Your task to perform on an android device: In the OLX India app contact the seller .
Image 0: 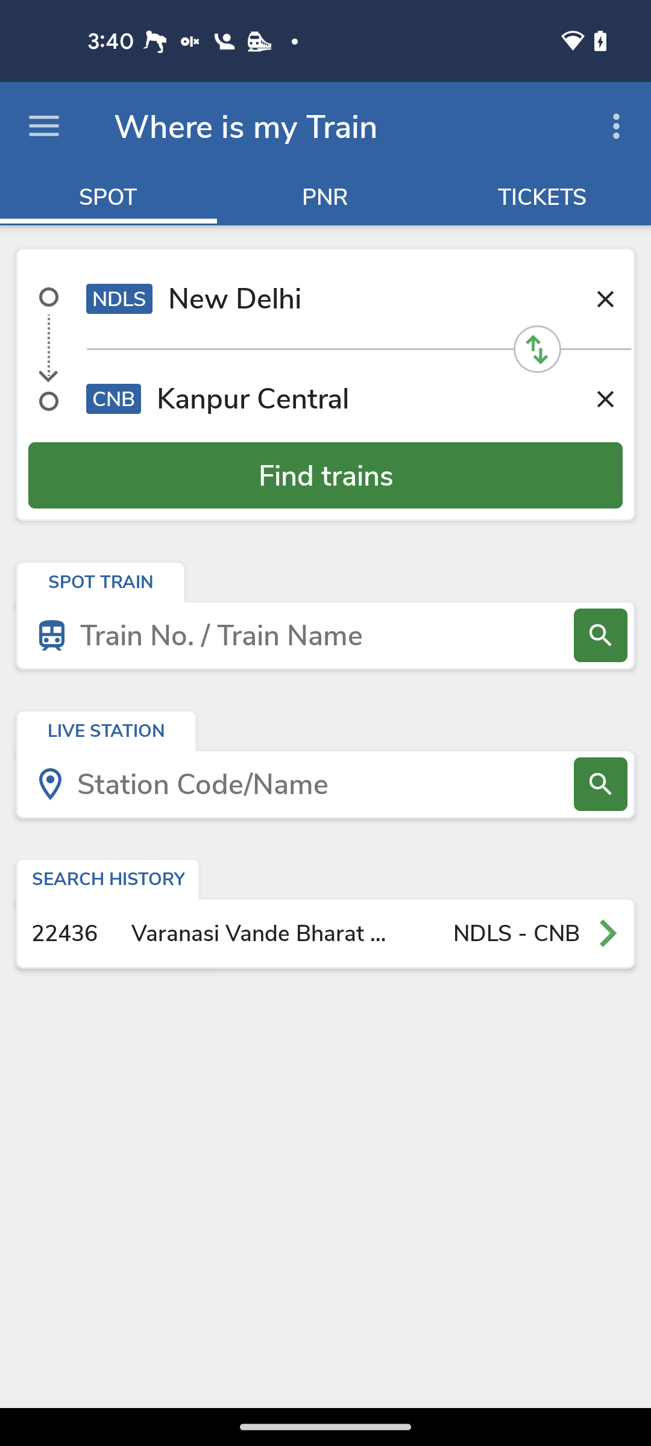
Open OLX India app
Step 0: open app "OLX India"
Image 1: 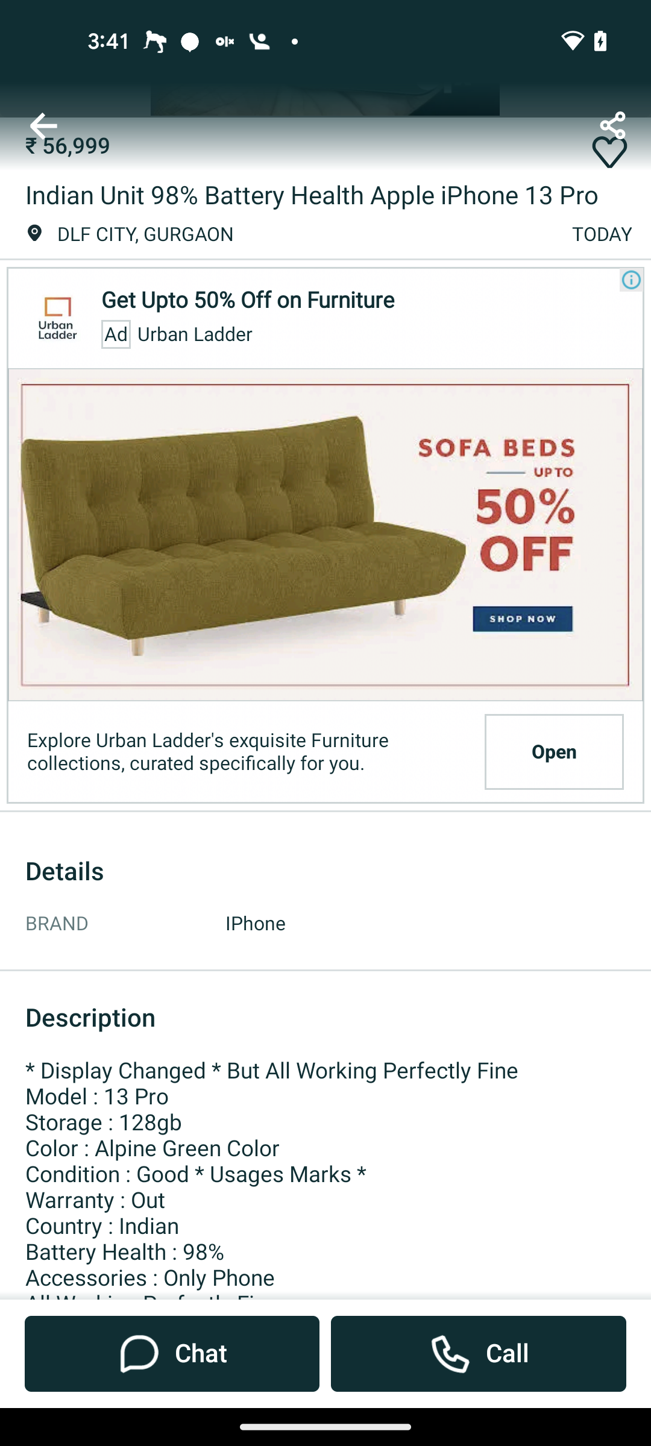
Click on Chat button at the bottom left corner
Step 1: click (172, 1354)
Image 2: 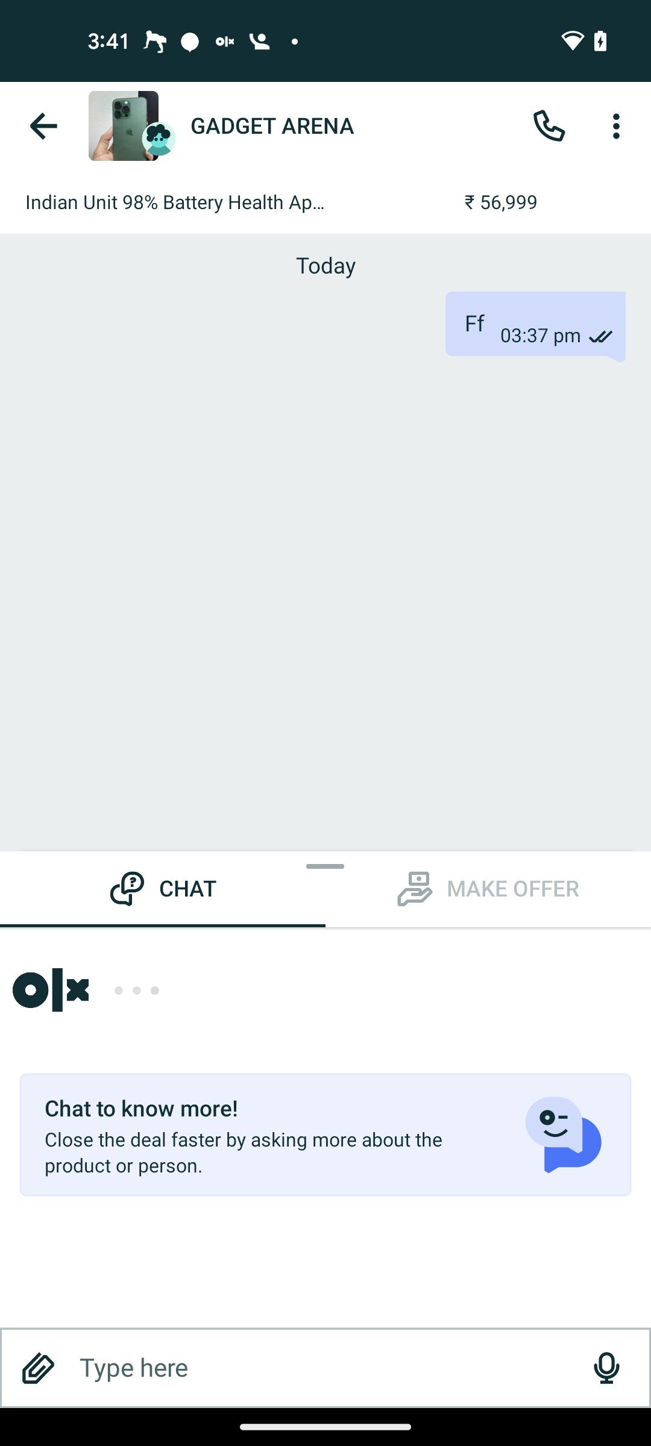
Click on the Chat box at the bottom of the screen
Step 2: click (321, 1368)
Image 3: 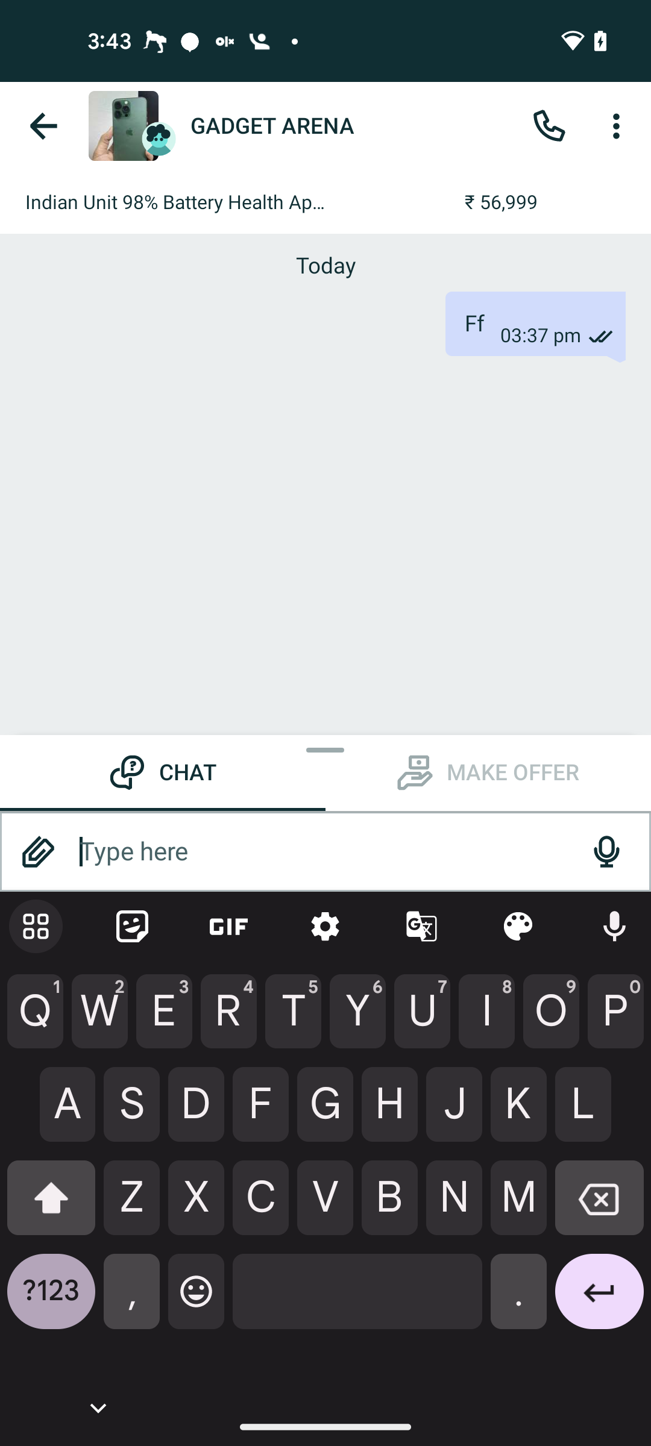
Type querry
Step 3: type "querry"
Image 4: 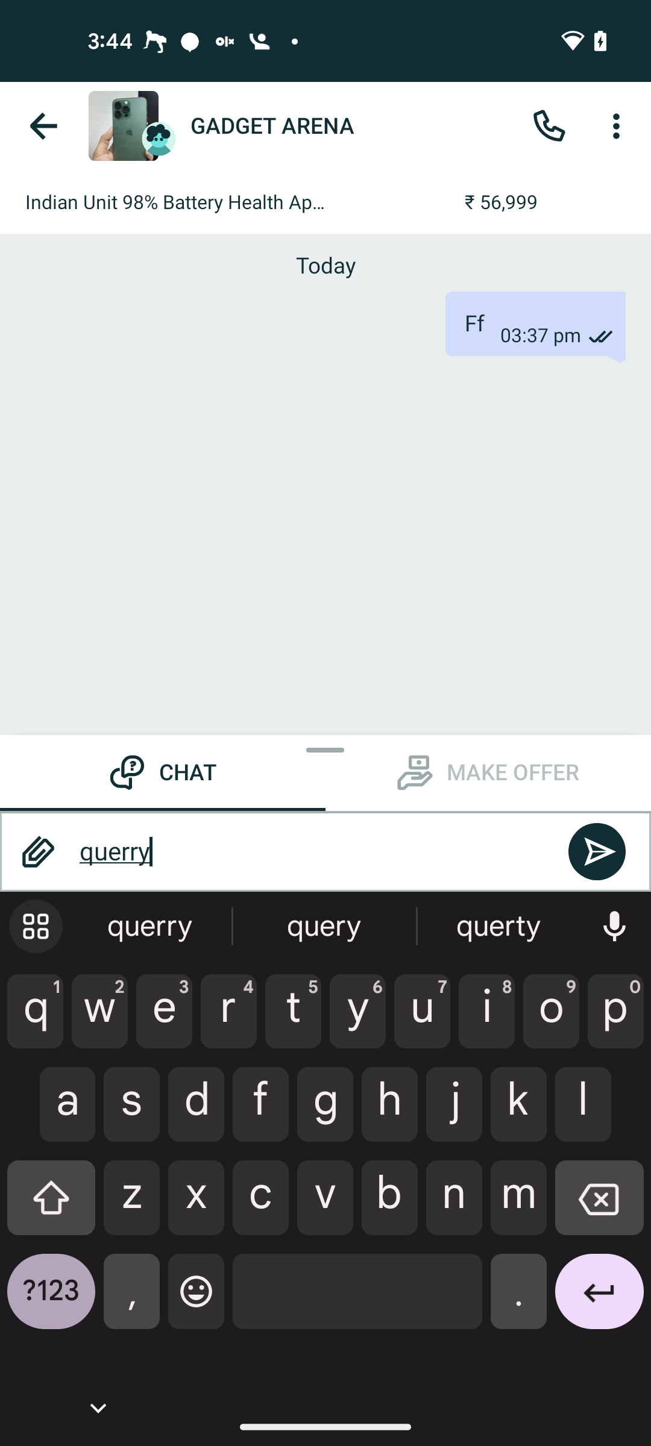
Click on send icon
Step 4: click (597, 851)